Your task to perform on an android device: Mark Glow's Nuture mail as read.
Image 0: 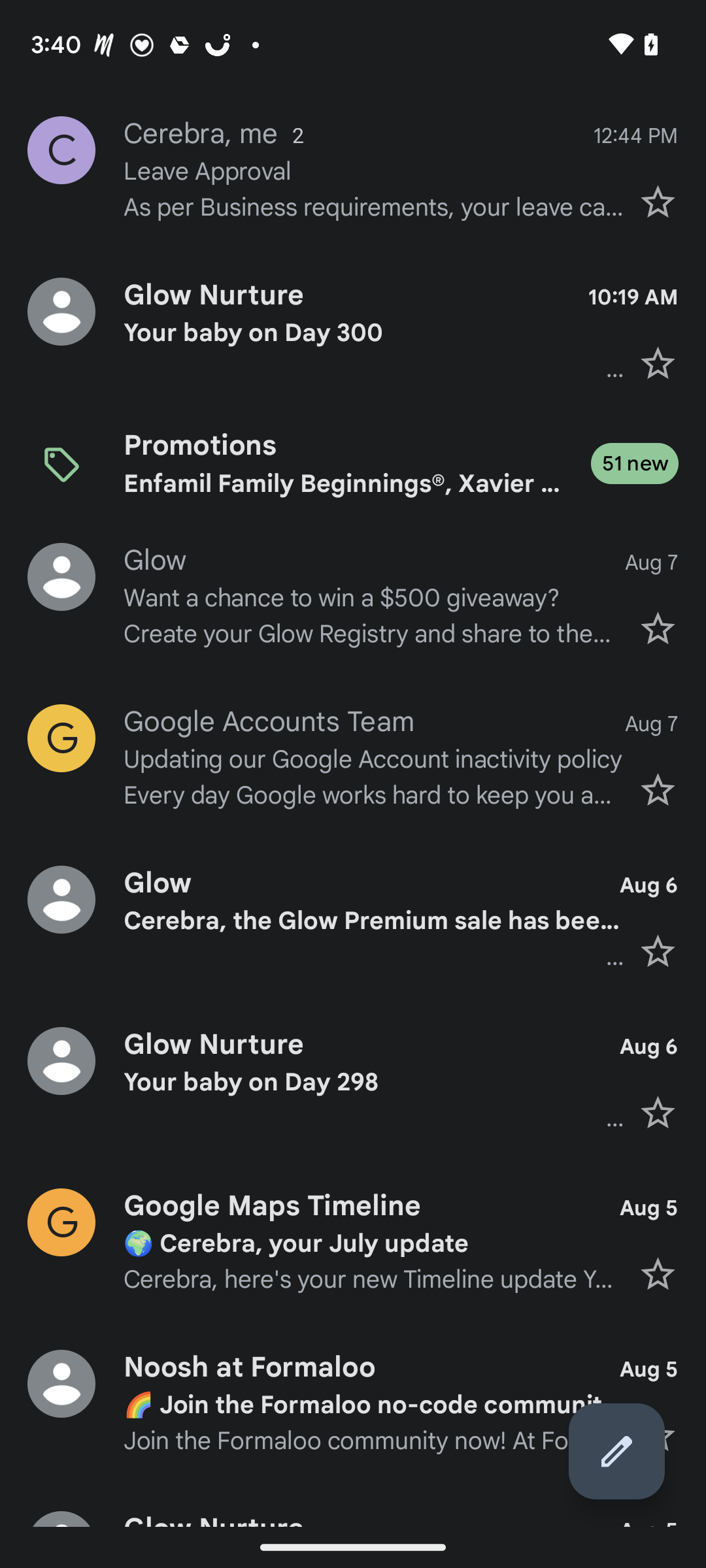
click on the glow nuture mail.
Step 0: click (353, 1080)
Image 1: 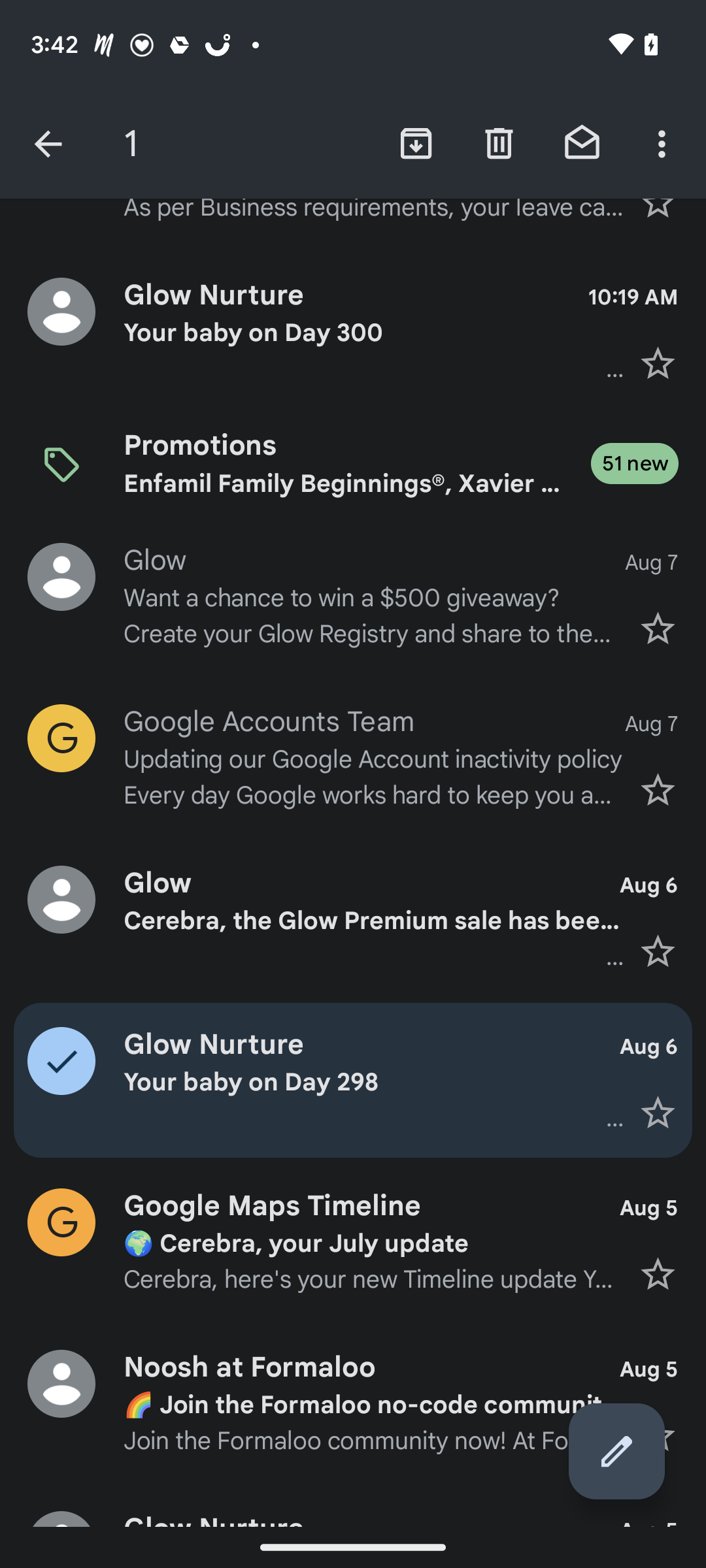
click on the message icon on the right side of the screen to mark the mail as read.
Step 1: click (629, 135)